Your task to perform on an android device: Open the Leaf Snap app and identify the plants by taking a picture of them on your phone
Image 0: 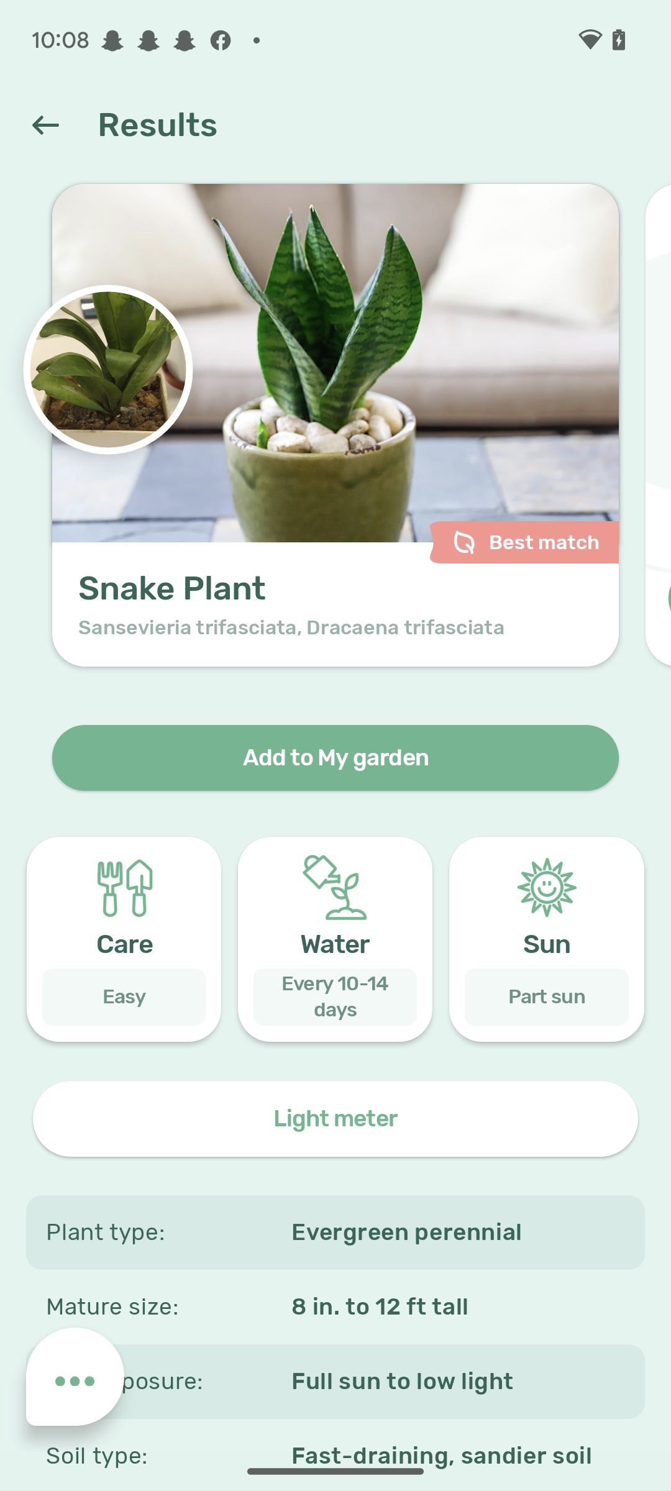
 Open the Leaf Snap app
Step 0: open app "LeafSnap"
Image 1: 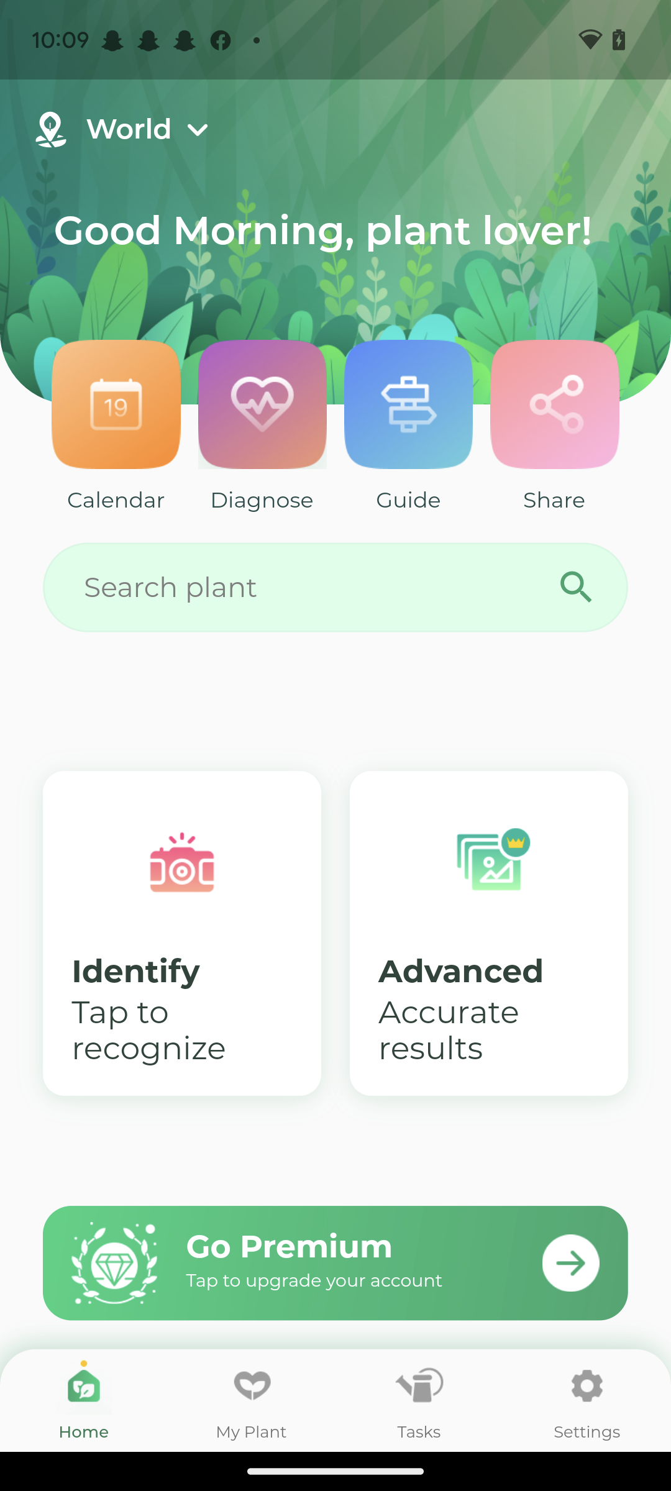
Click on the identify option
Step 1: click (182, 933)
Image 2: 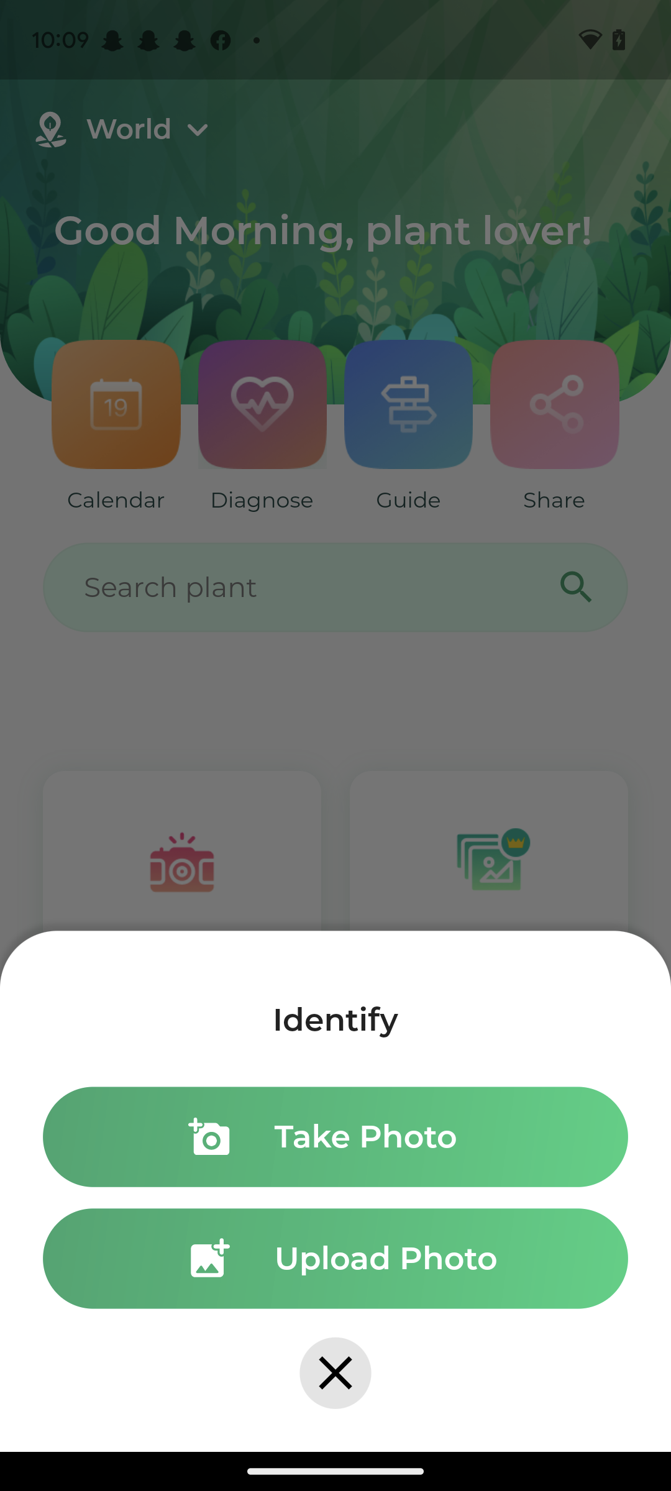
Click on the take photo option
Step 2: click (335, 1136)
Image 3: 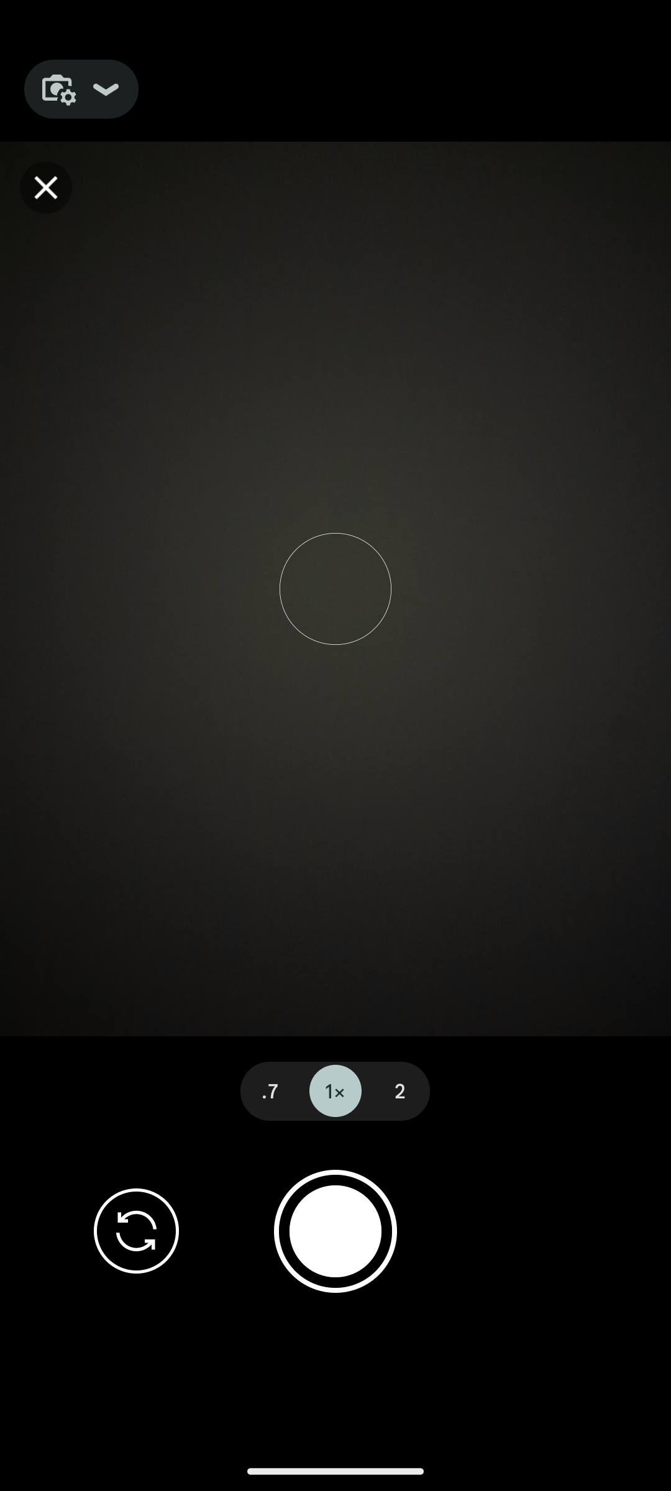
Click the image of a plant
Step 3: click (335, 1231)
Image 4: 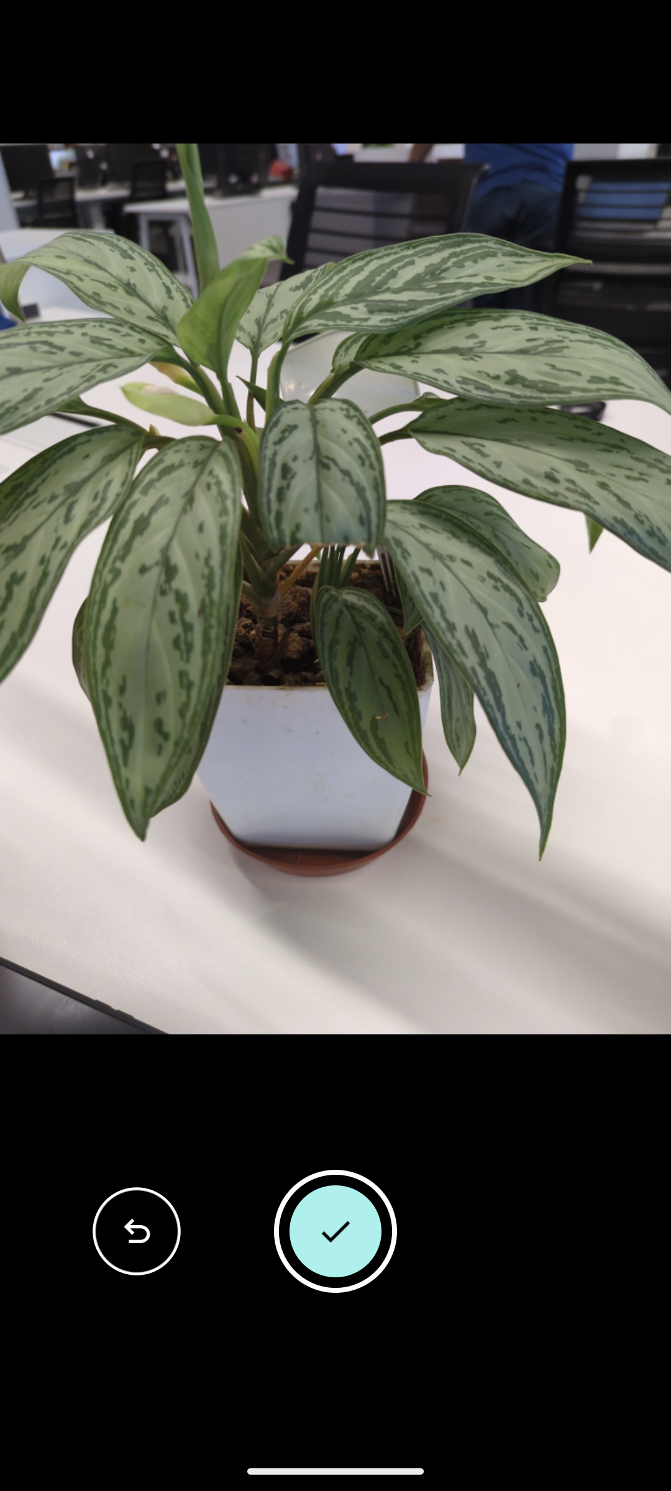
Click on the tick icon at the bottom of the screen
Step 4: click (335, 1231)
Image 5: 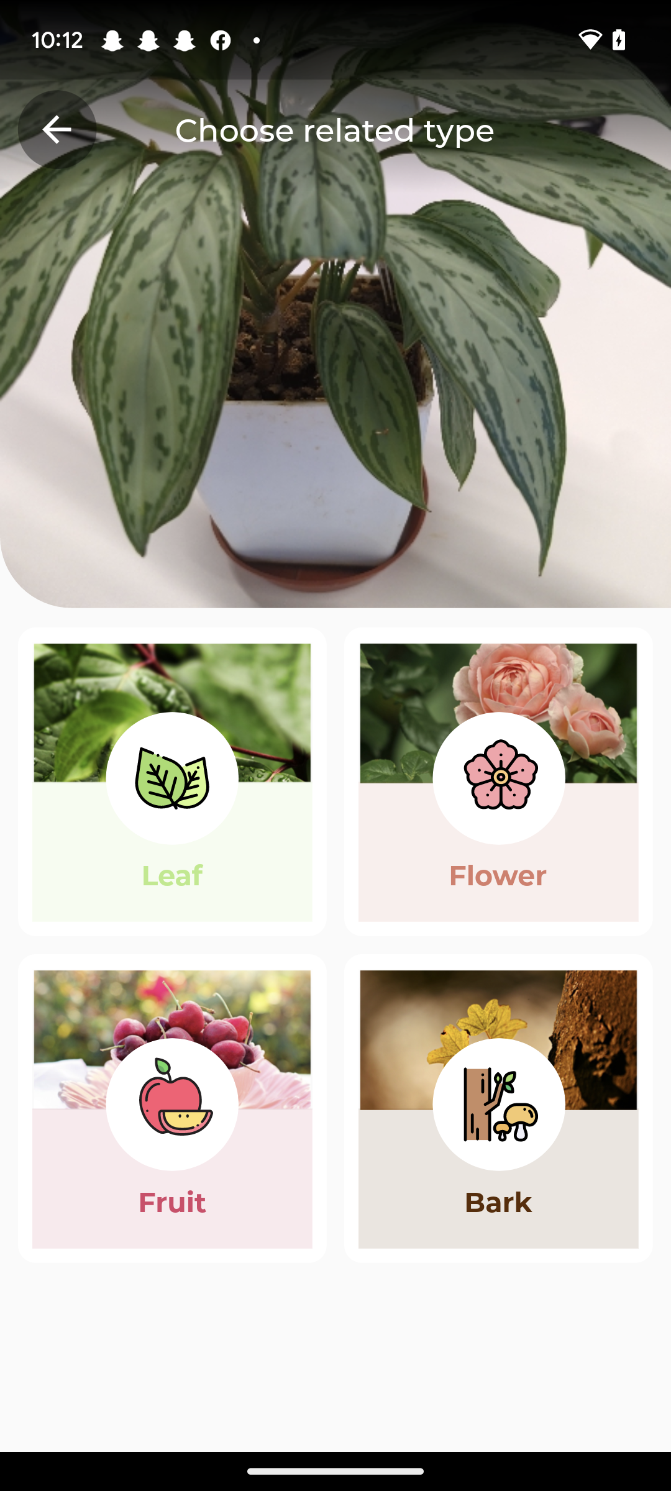
Choose the leaf option
Step 5: click (172, 782)
Image 6: 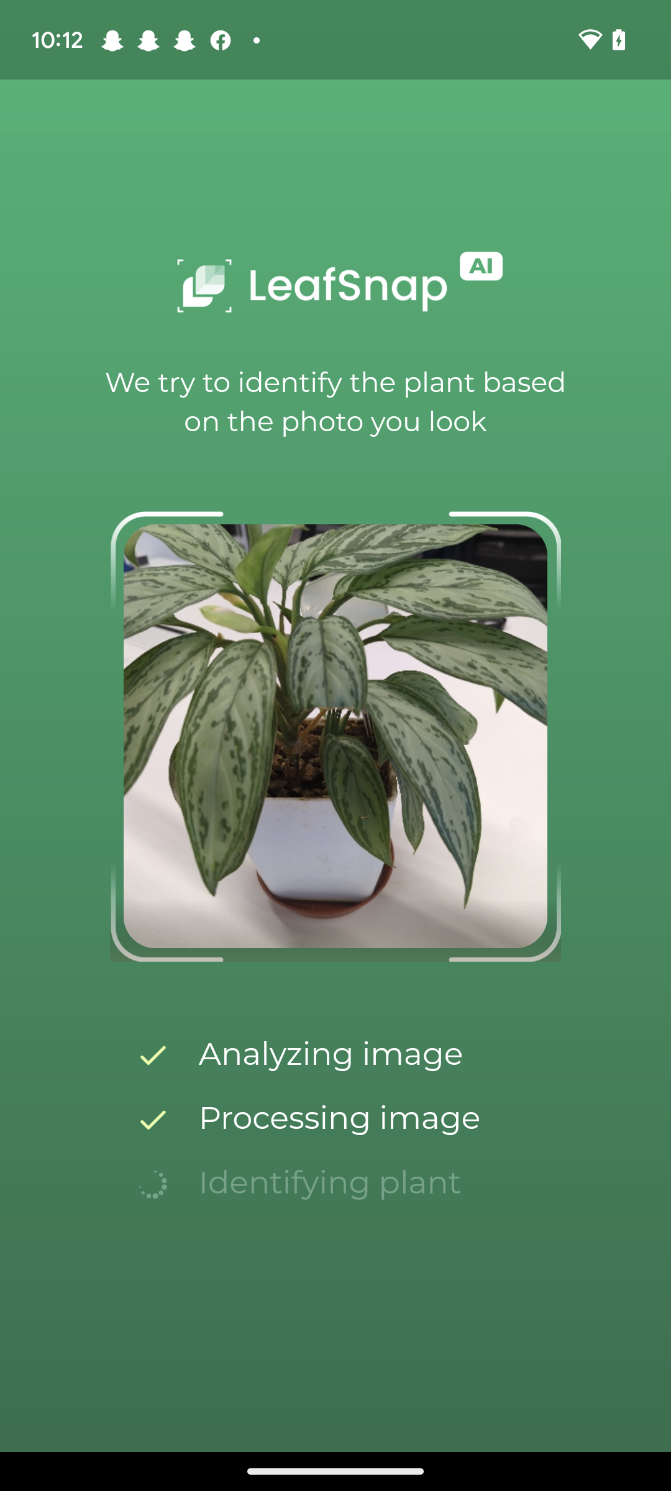
Choose the leaf option
Step 6: wait